Your task to perform on an android device: On the Drive app, download the pdf of A Voyage to the Moon by Cyrano de Bergera on my device.
Image 1: 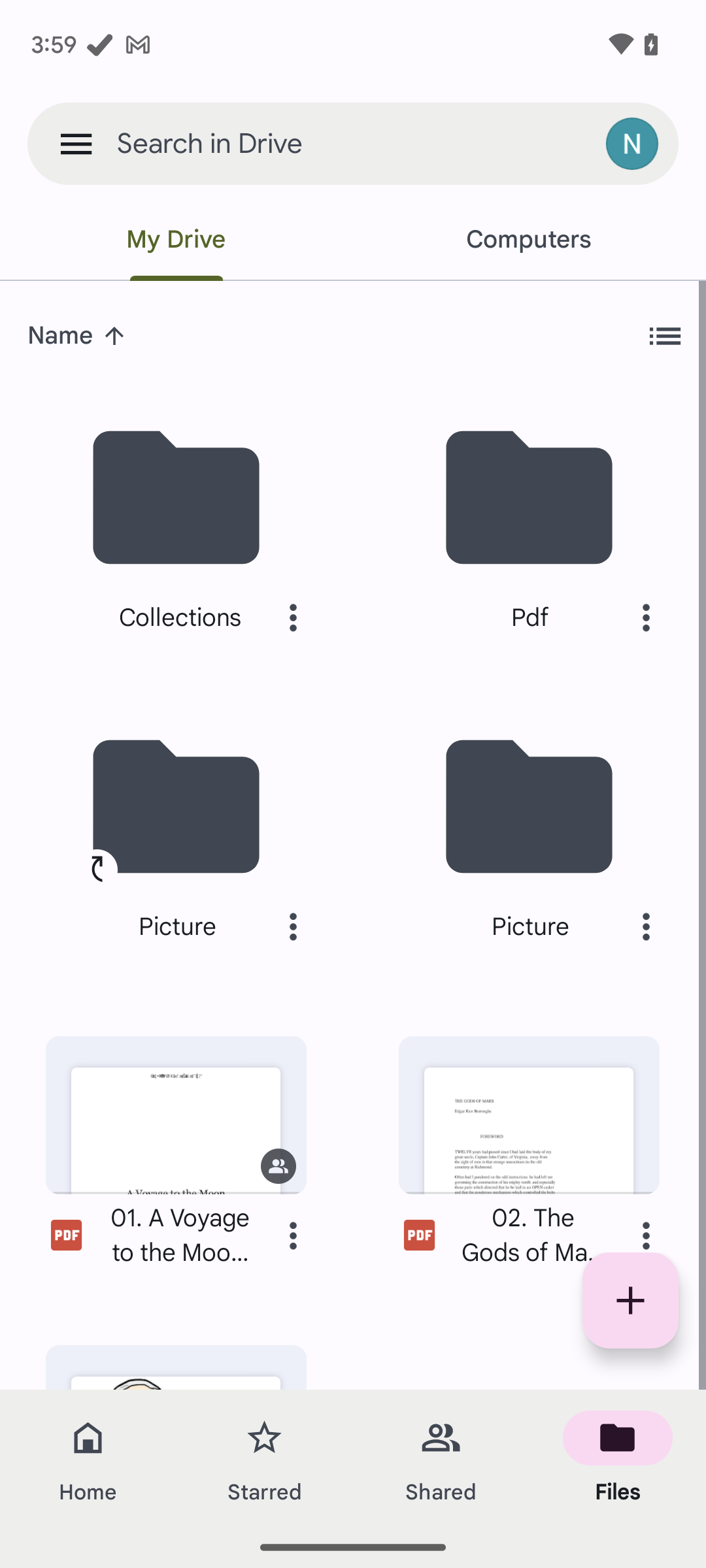
Click on the three-dot menu at the file named A Voyage to the Moon by Cyrano de Bergera.
Step 1: click (293, 1235)